Your task to perform on an android device: I want to use the Notepad app to update my grocery list and add broccoli to it.
Image 0: 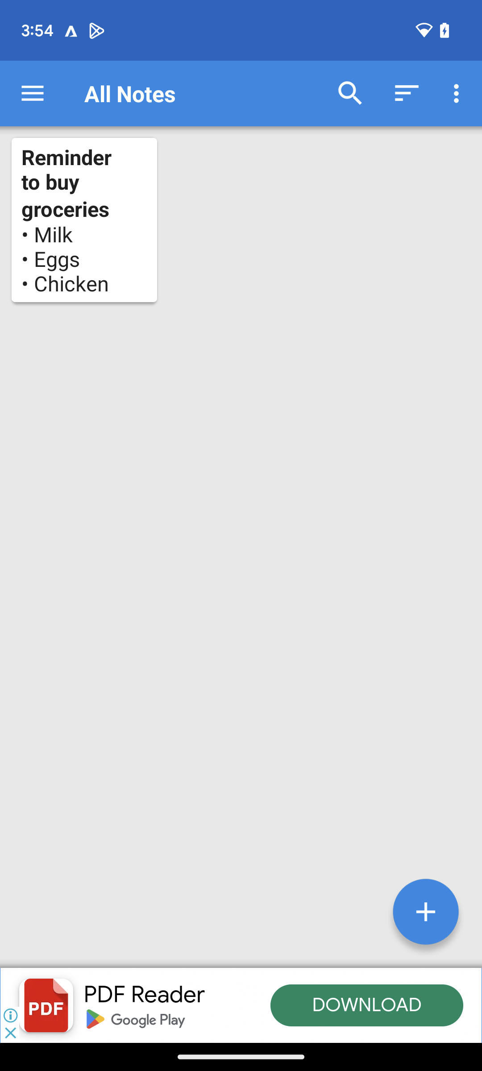
Click on reminder to buy groceries
Step 0: click (84, 220)
Image 2: 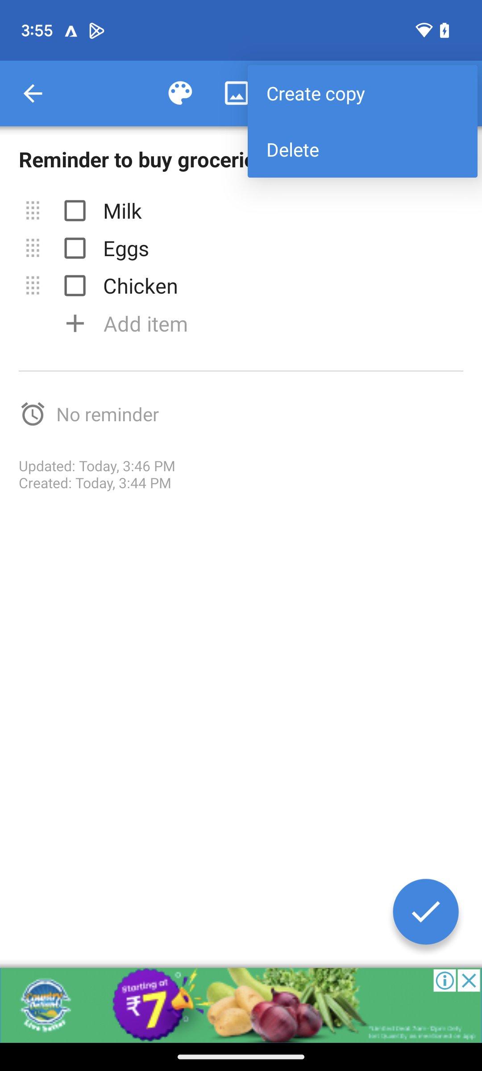
Click on add item
Step 2: click (133, 325)
Image 3: 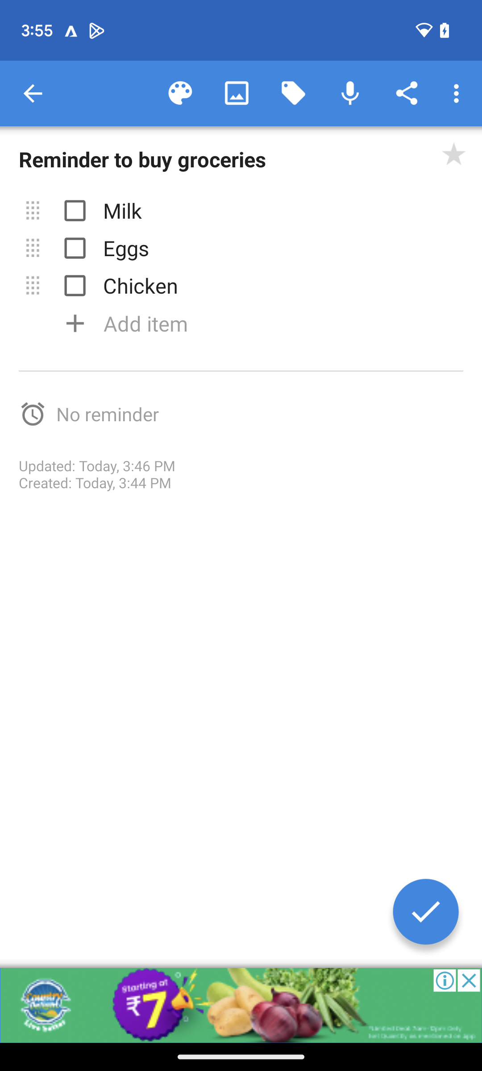
Click on add item
Step 3: click (145, 323)
Image 4: 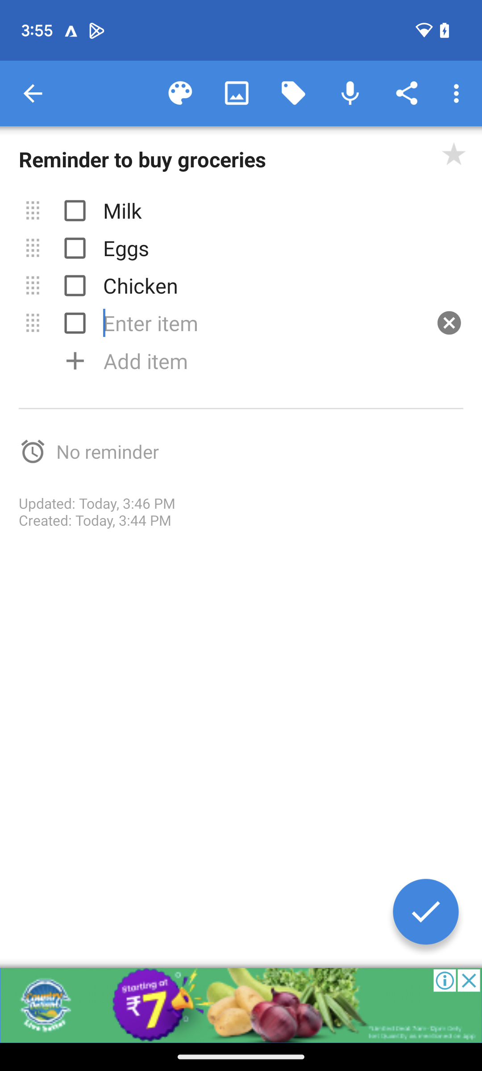
Add Broccoli
Step 4: type "Broccoli"
Image 5: 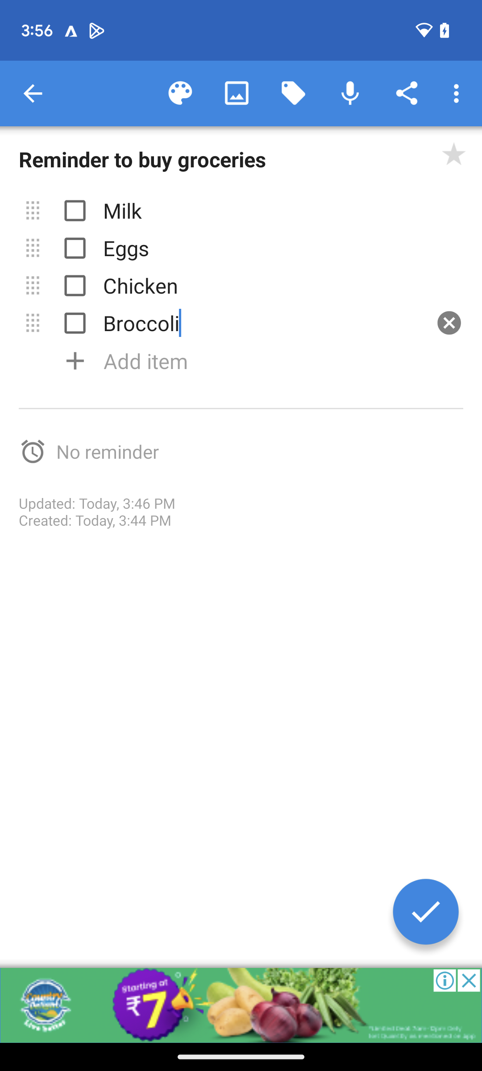
Click on the correct option
Step 5: click (419, 905)